Your task to perform on an android device: Create a new slide for the customer meeting at the workplace on the Google Slides app.
Image 0: 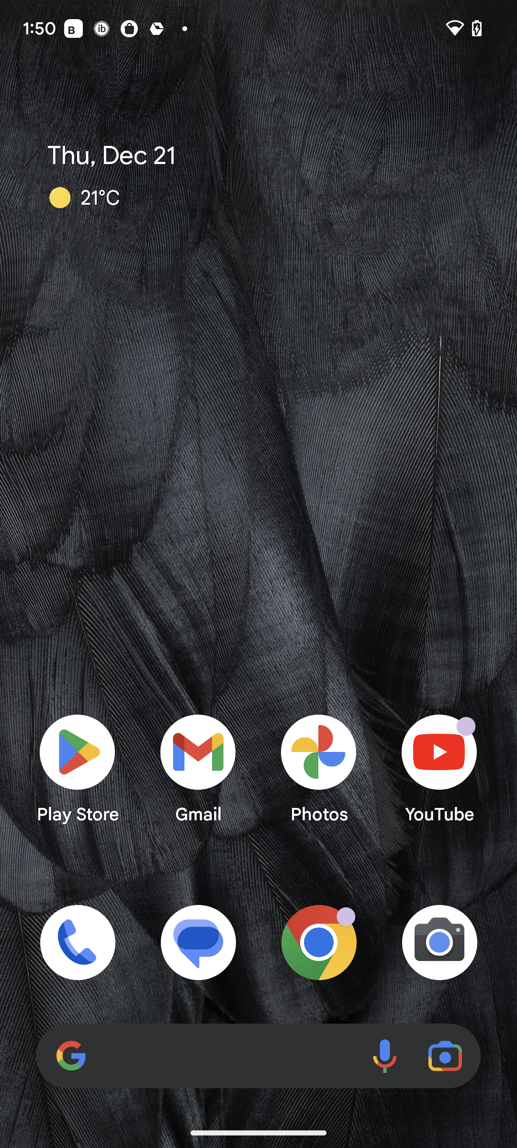
Open the Google Slides app.
Step 0: open app "Slides"
Image 1: 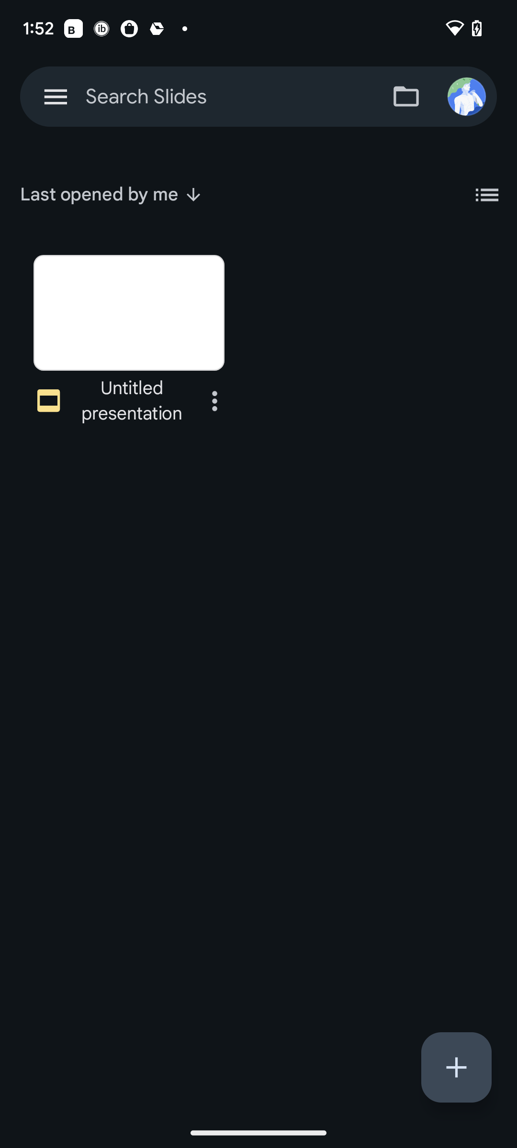
Click on the plus icon at the bottom right corner of the screen.
Step 1: click (456, 1067)
Image 2: 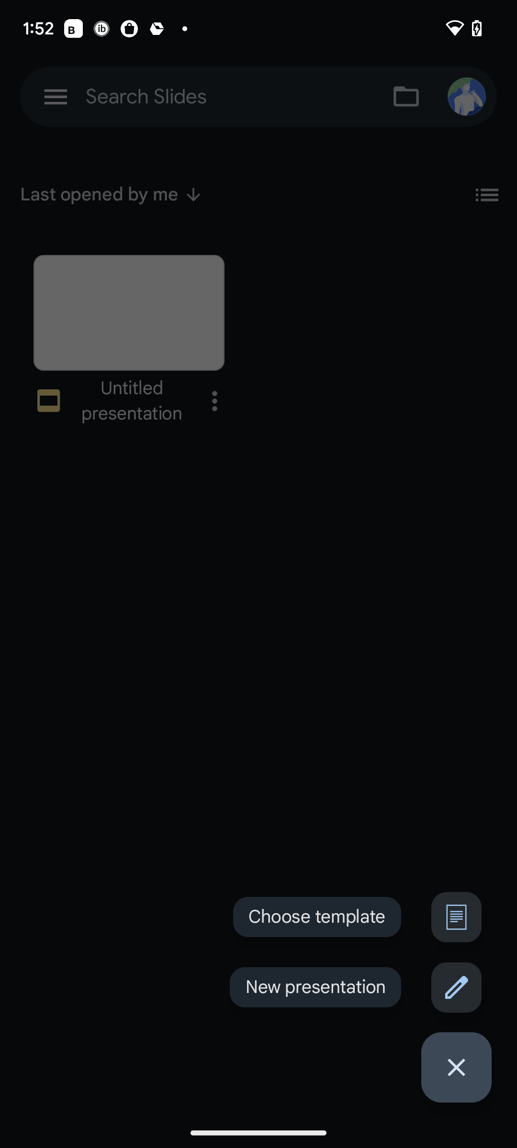
Click on New presentation on the right side of the screen.
Step 2: click (456, 987)